Your task to perform on an android device: In jotform app and click on the course registration and add the place of birth in it.
Image 0: 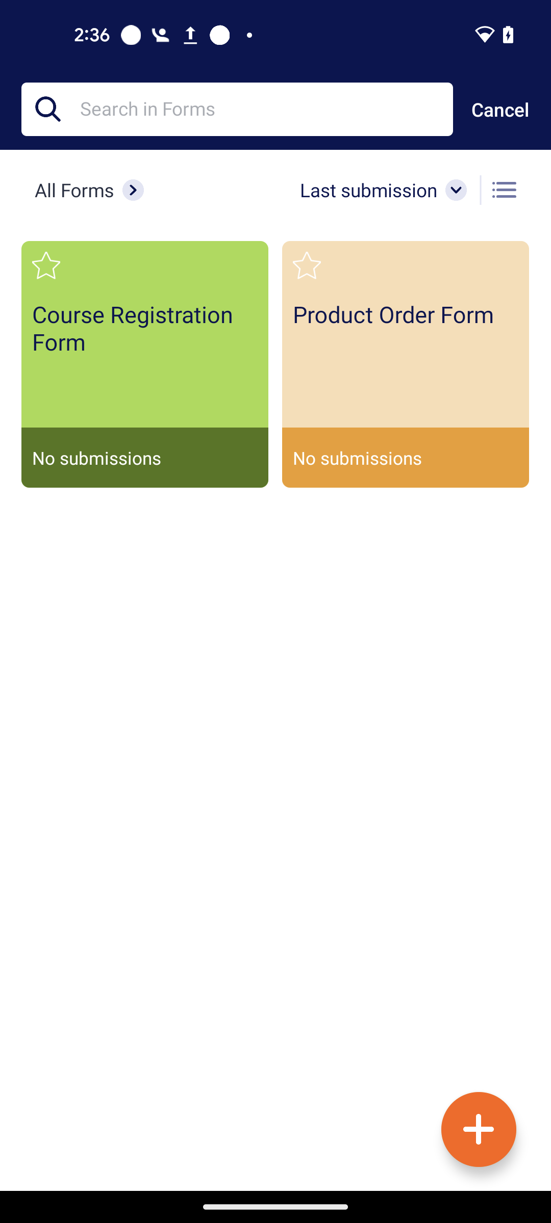
Click on the course registration form.
Step 0: click (145, 329)
Image 1: 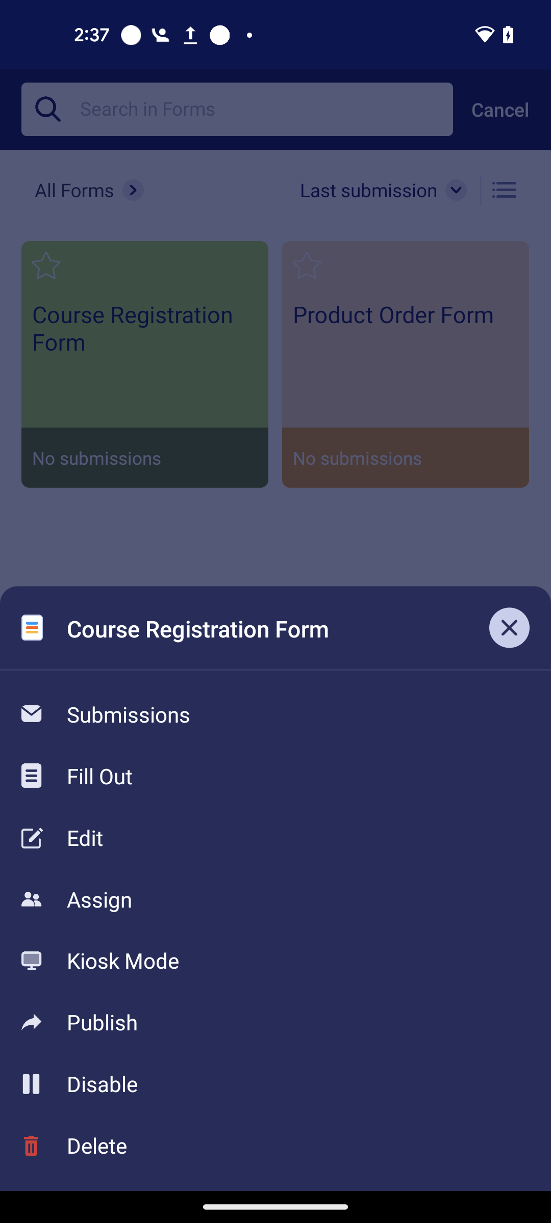
Click on the edit button.
Step 1: click (275, 630)
Image 2: 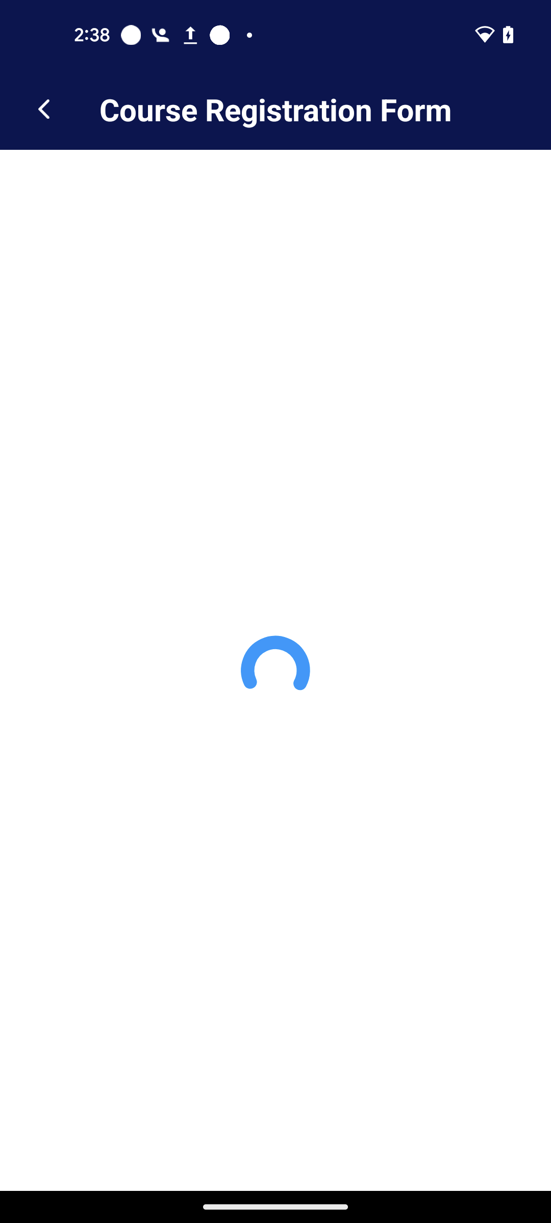
Click on the edit button.
Step 2: wait
Image 3: 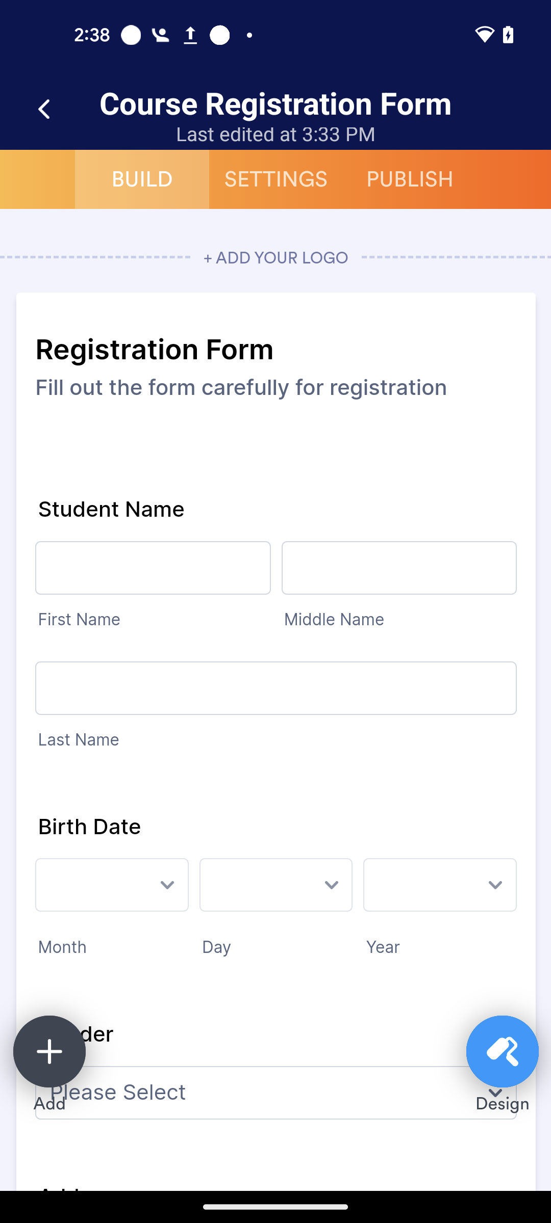
Click on the add button.
Step 3: click (48, 1051)
Image 4: 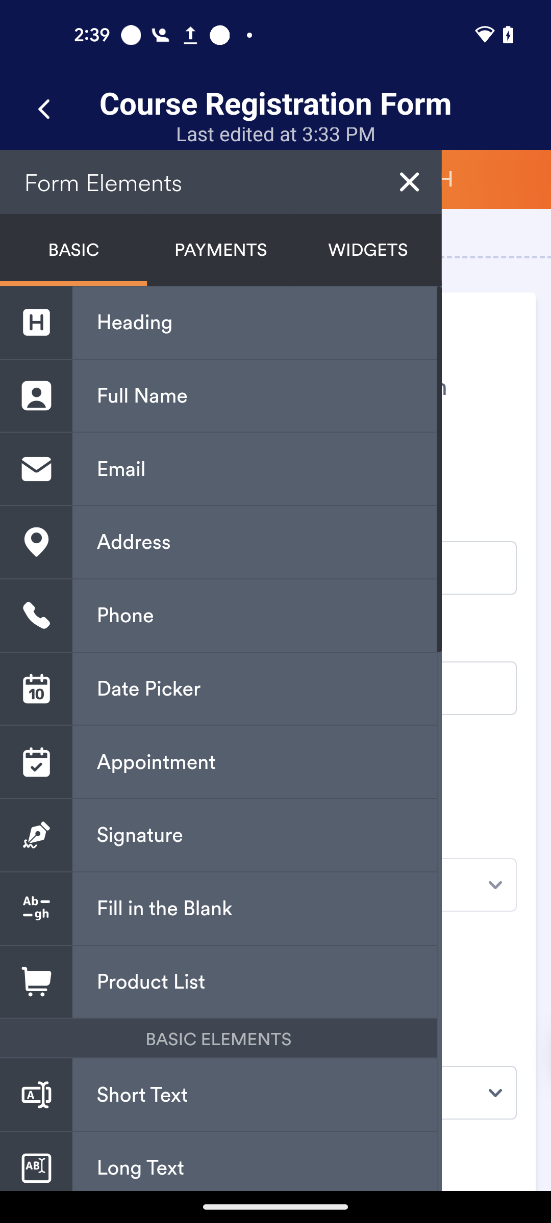
Click on the short text icon. 
Step 4: click (275, 1092)
Image 5: 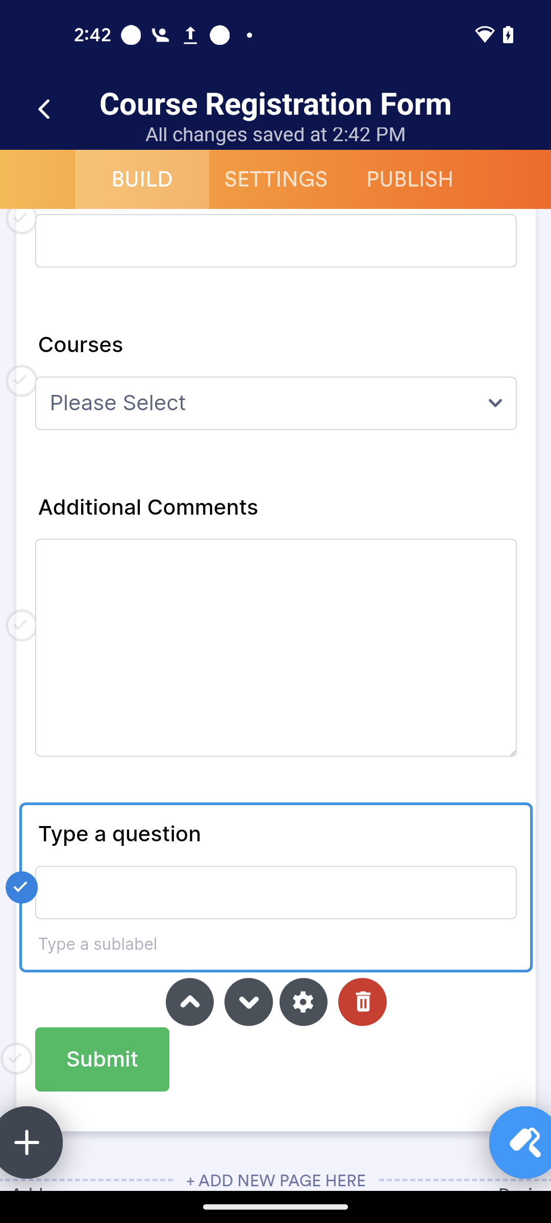
Click on the tab and type place of birth.
Step 5: click (275, 834)
Image 6: 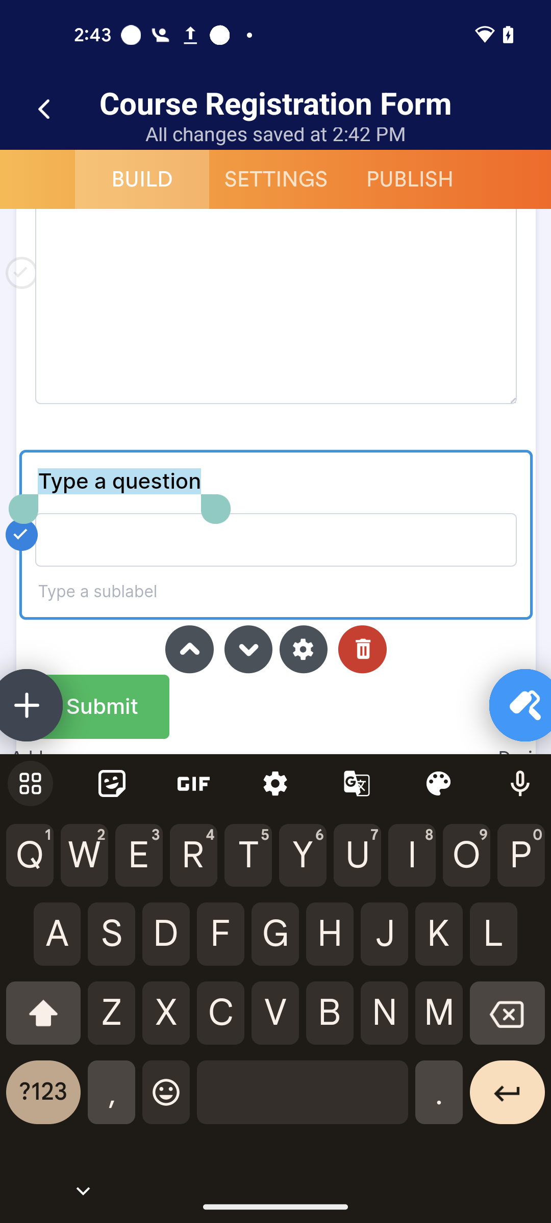
Click on the tab and type place of birth.
Step 6: click (507, 1021)
Image 7: 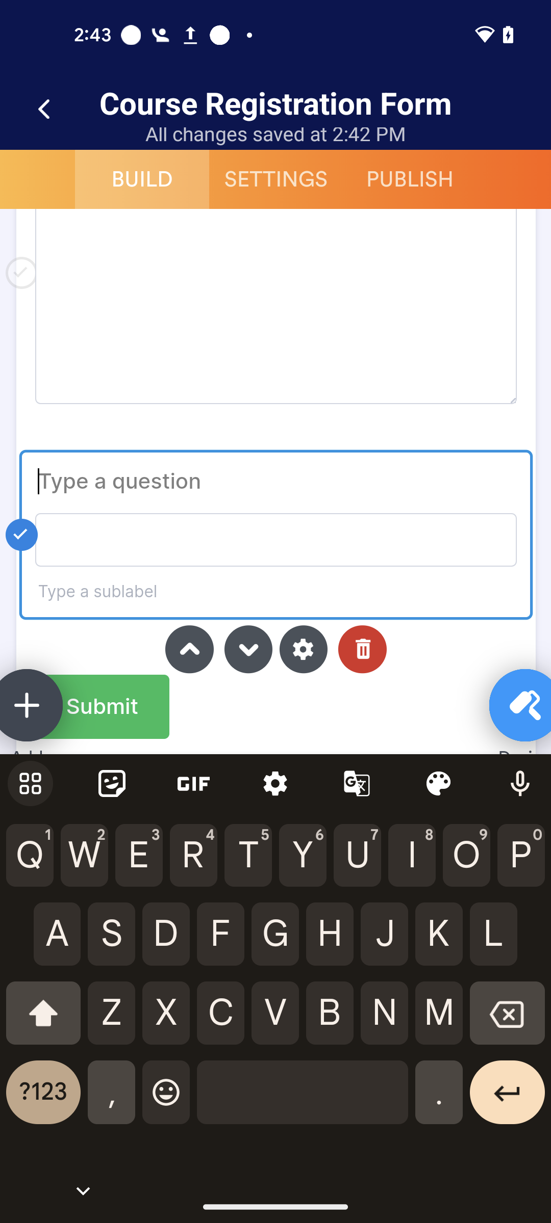
Click on the tab and type place of birth.
Step 7: type "Place of birth"
Image 8: 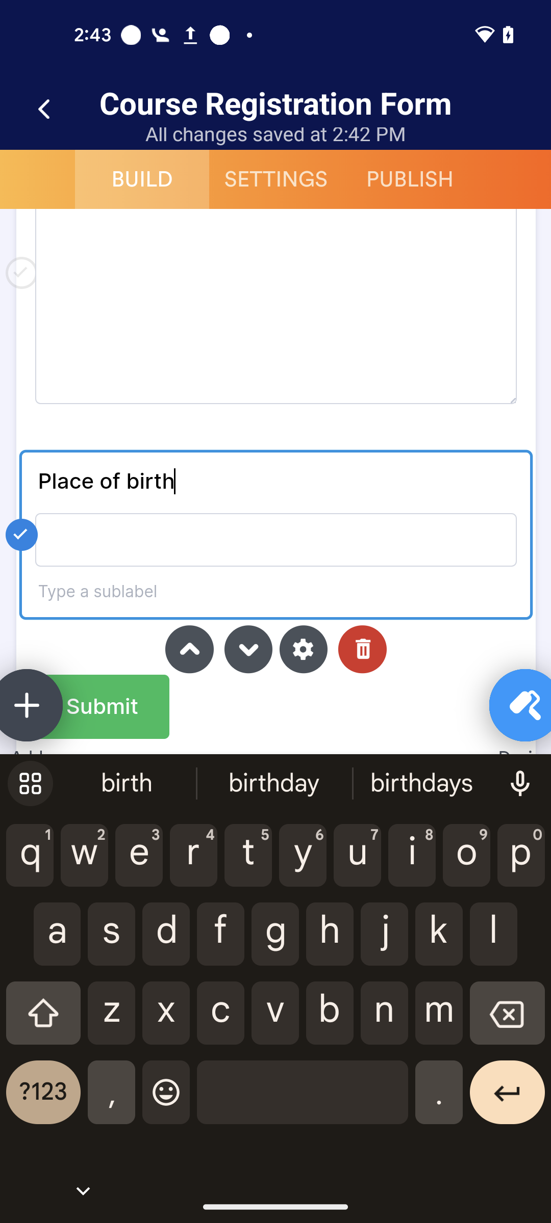
Click of the submit button.
Step 8: click (102, 706)